Your task to perform on an android device: I often traveled with ITA  Airways as I liked their service, so look for flight details for these airlines in the Expedia app.
Image 0: 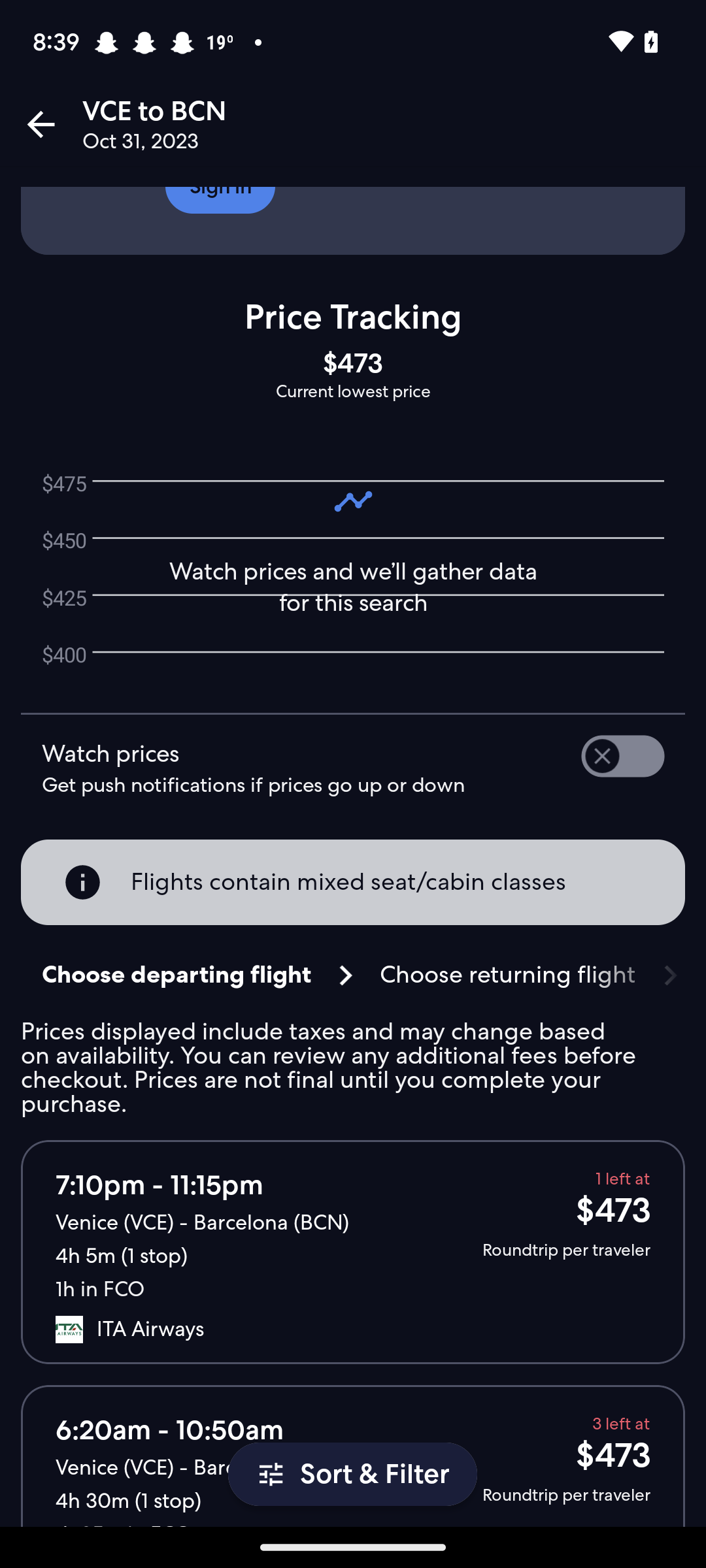
Click on the sort & filter button
Step 0: click (375, 1474)
Image 1: 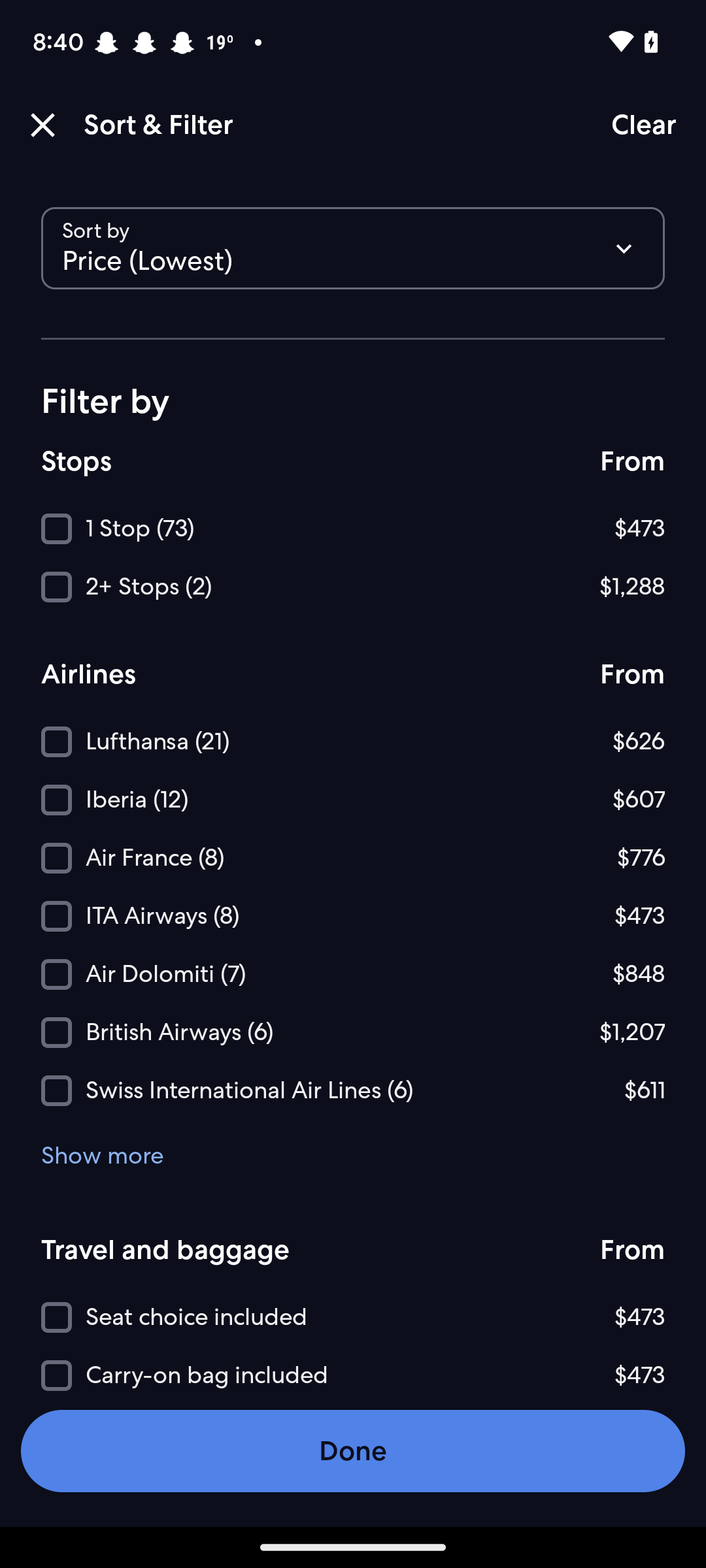
Click on the ITA Airways checkbox
Step 1: click (352, 916)
Image 2: 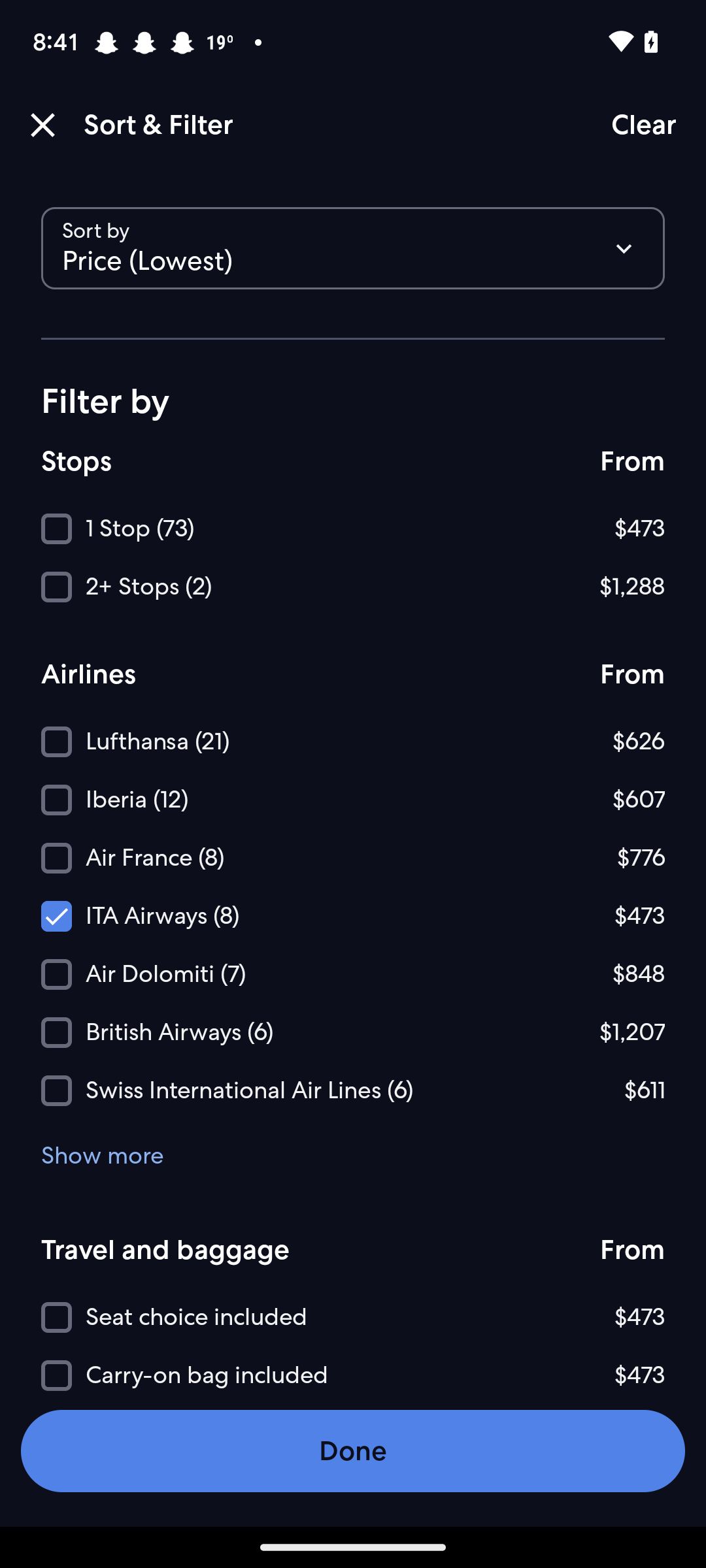
Click on the Done button
Step 2: click (353, 1451)
Image 3: 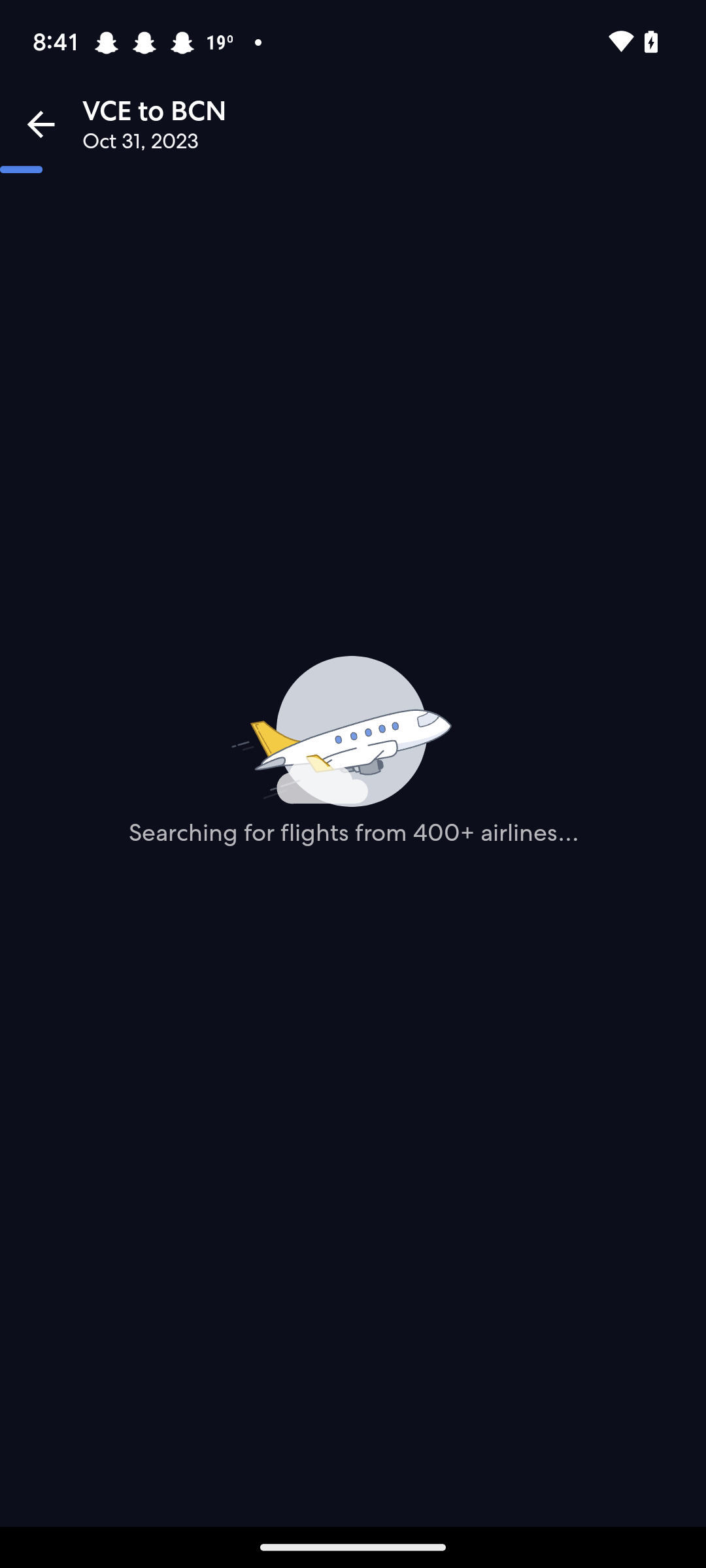
Click on the Done button
Step 3: wait
Image 4: 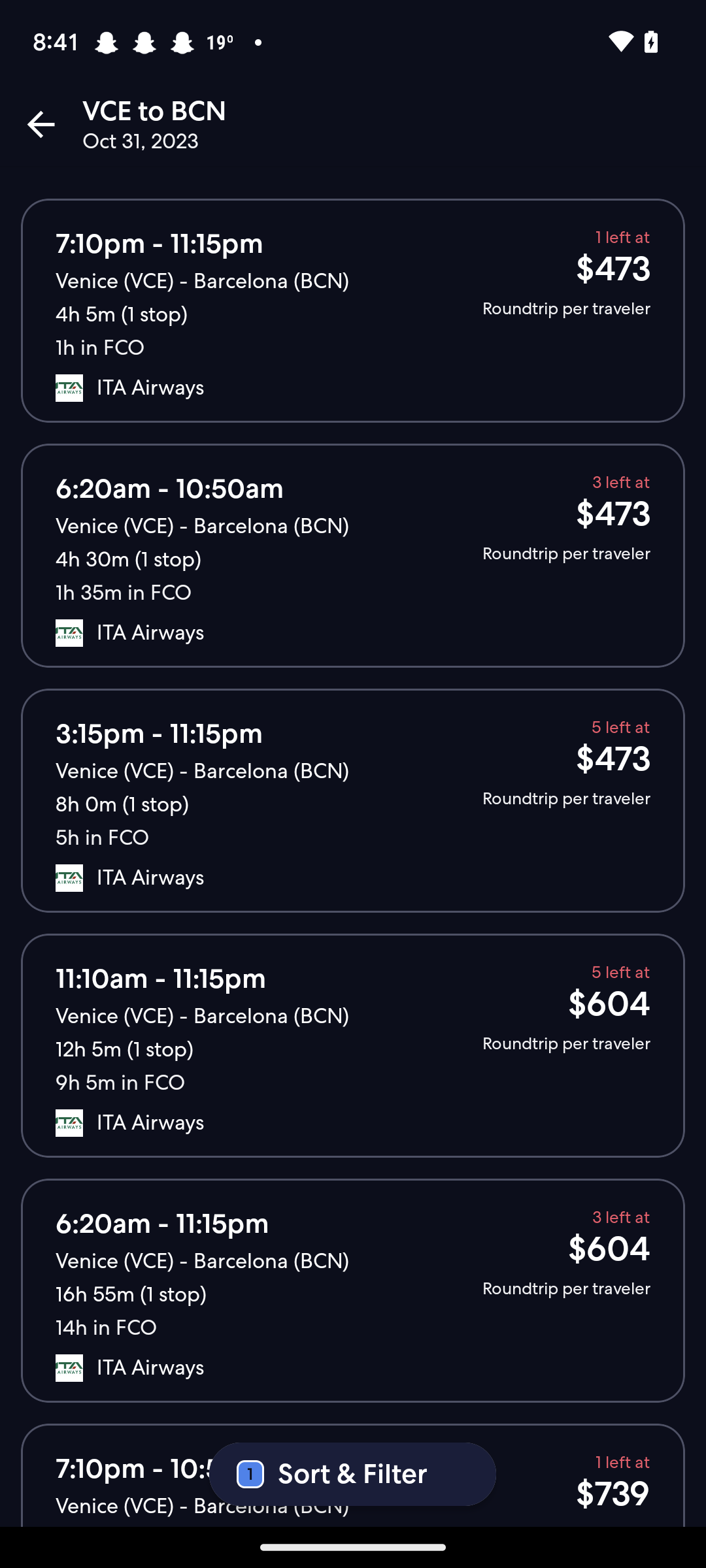
Open the first flight 
Step 4: click (352, 310)
Image 5: 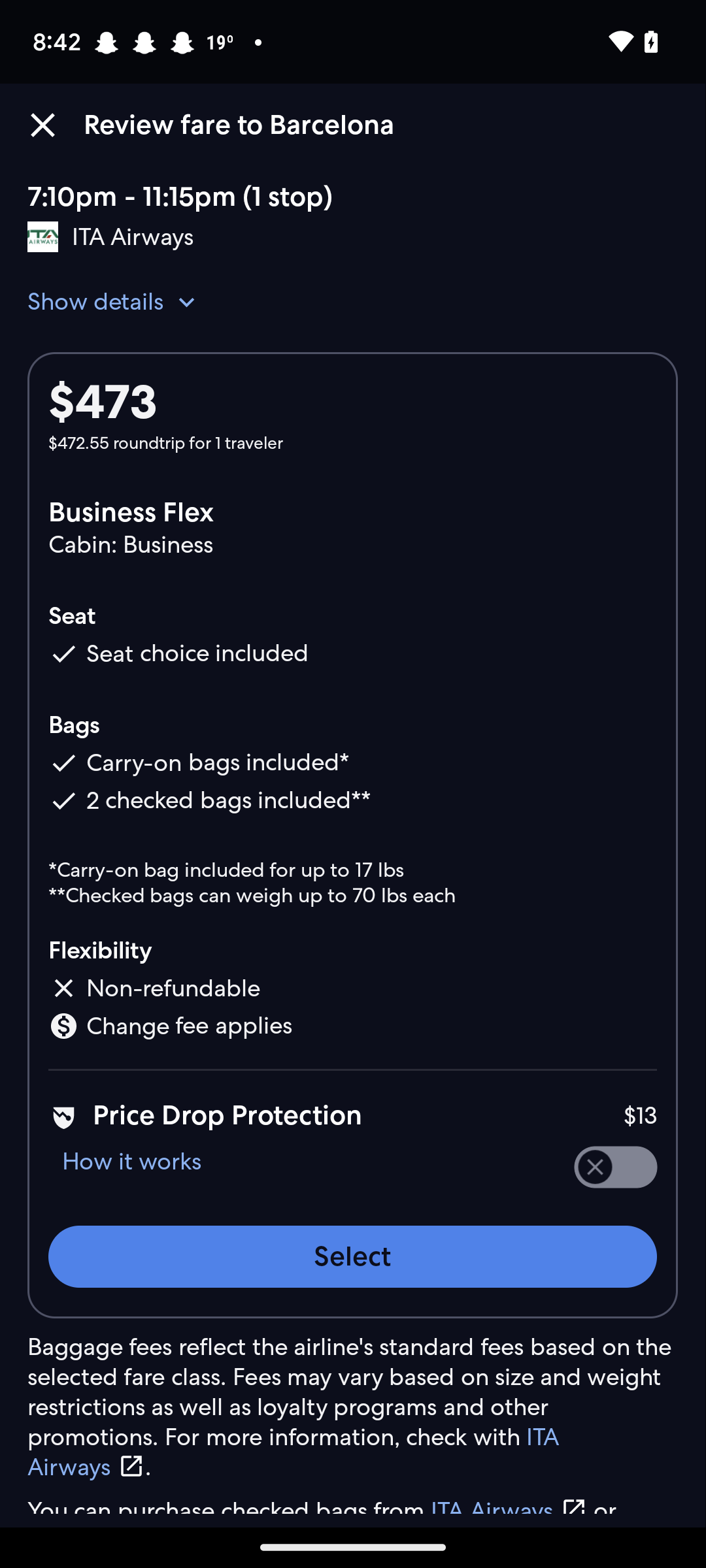
Click on the show details drop down
Step 5: click (95, 302)